Your task to perform on an android device: I want to gift a pair of Boots  shoes to my friend , Search for  Boots shoes in the woodland app
Image 0: 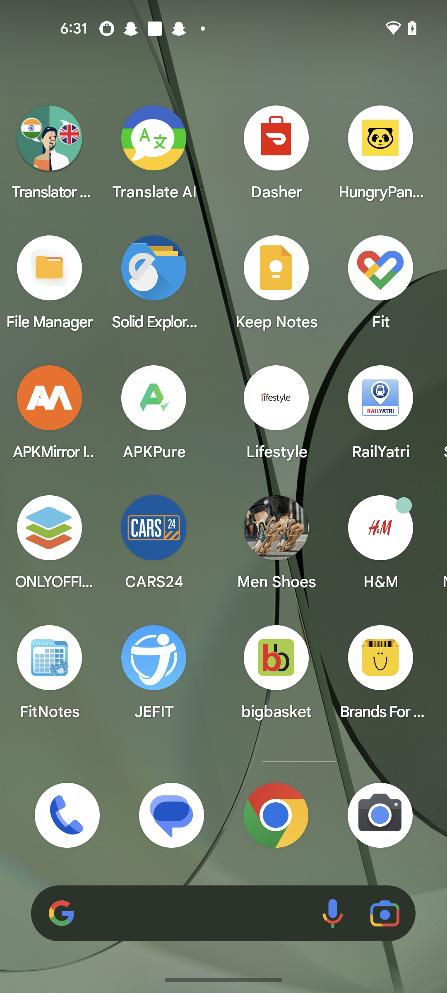
open the woodland app
Step 0: open app "Woodland Offers"
Image 1: 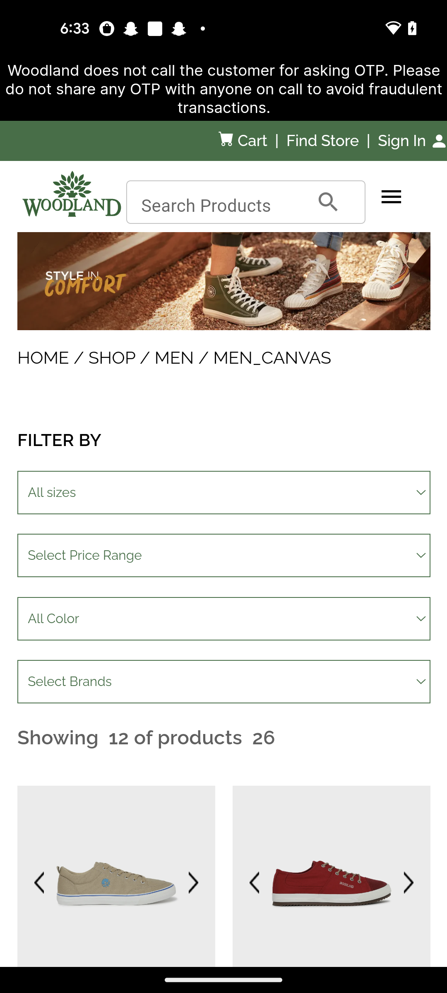
Click on the menu icon at the right corner of the screen 
Step 1: click (392, 196)
Image 2: 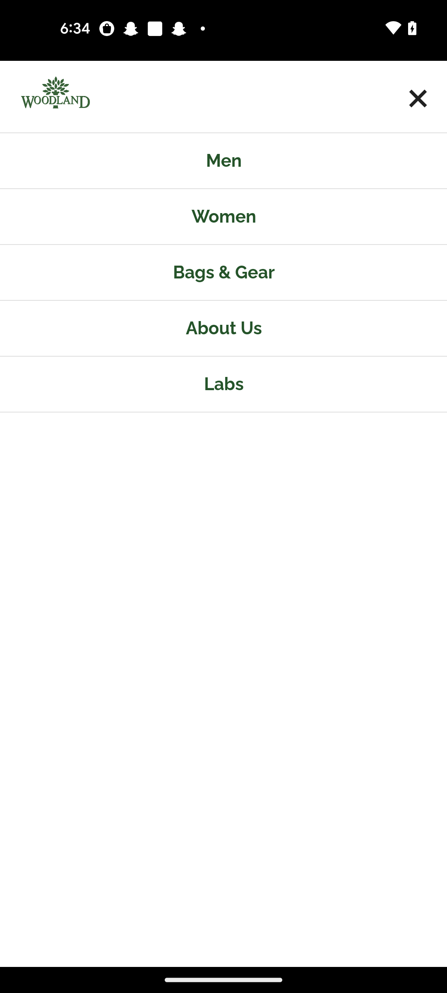
Click on the women option 
Step 2: click (216, 201)
Image 4: 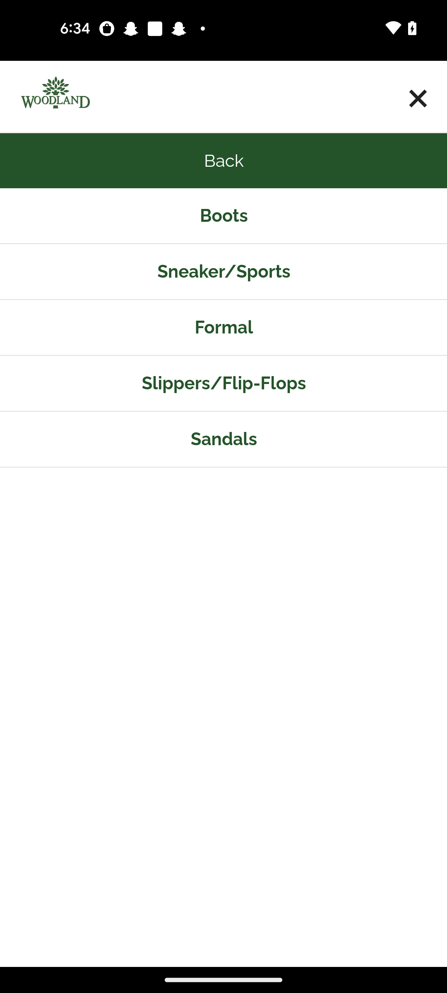
Click on the boots option 
Step 4: click (216, 201)
Image 5: 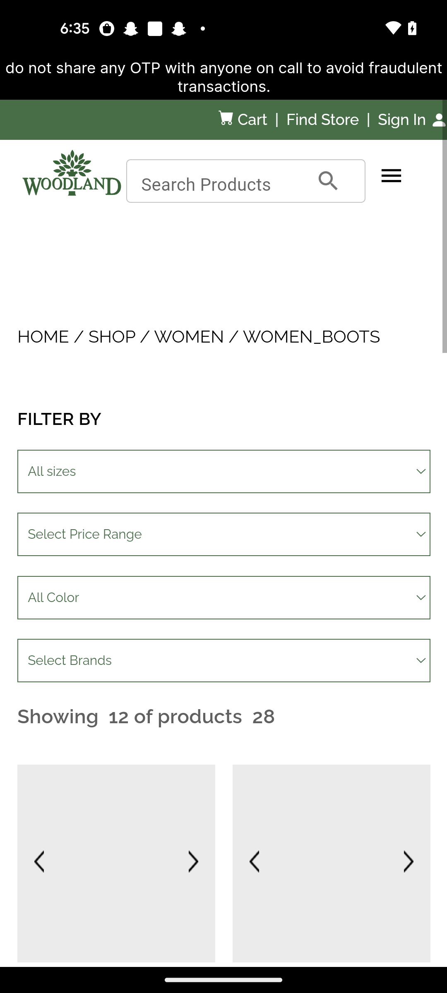
Click on the boots option 
Step 5: wait